Your task to perform on an android device: Open the Black Lotus app, I would like to listen to a personalized guided meditation to help me be productive throughout the day.
Image 0: 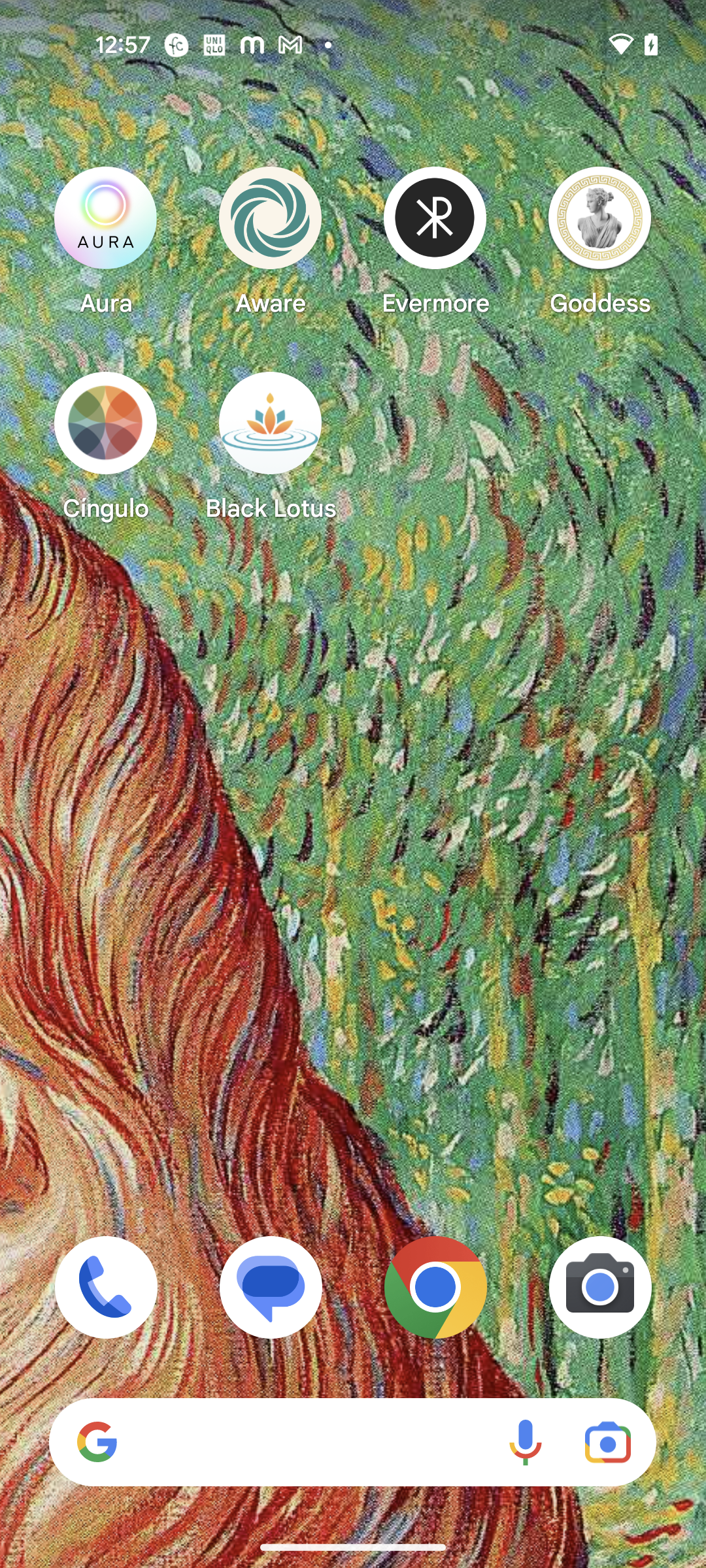
Open the Black Lotus app
Step 0: open app "Black Lotus"
Image 1: 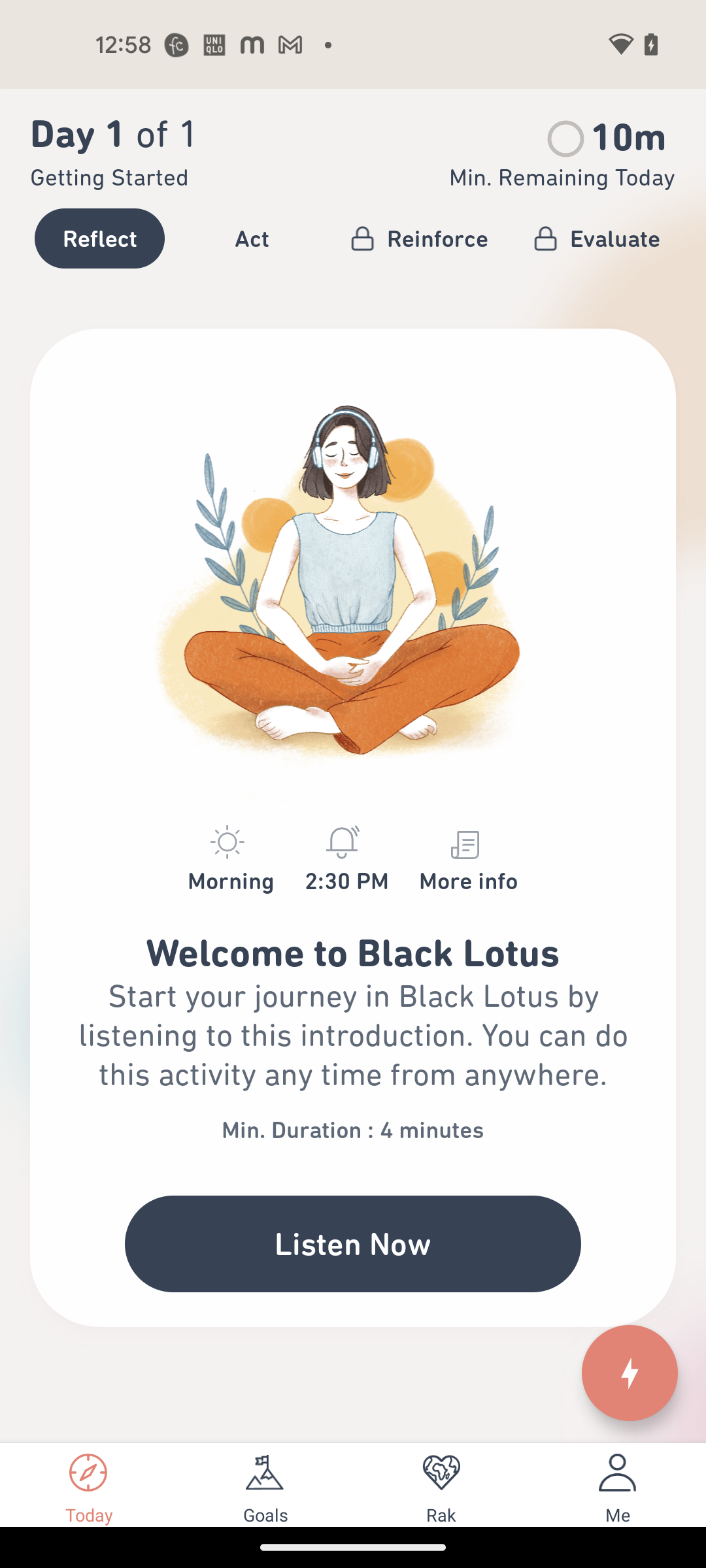
Click on the Listen Now button
Step 1: click (353, 1243)
Image 2: 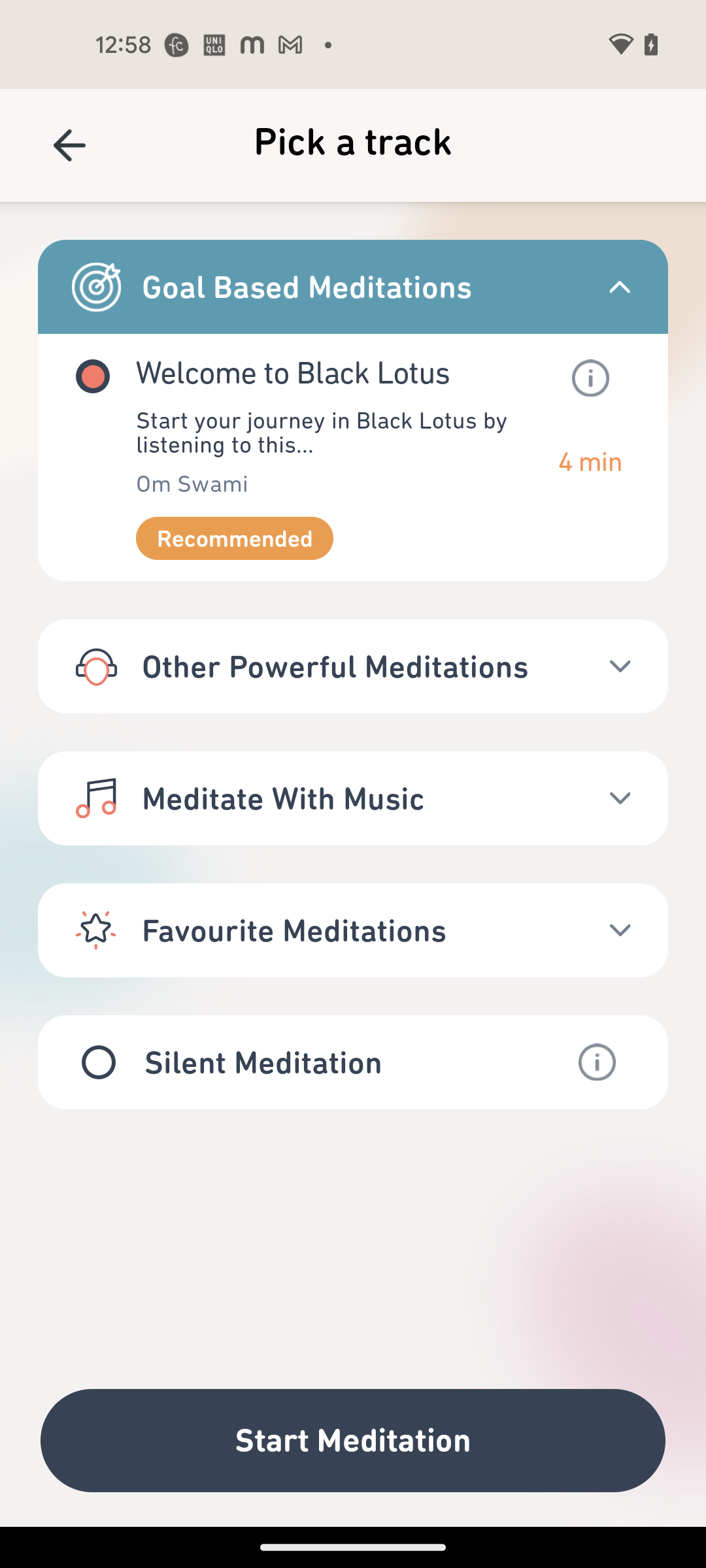
Click the Start Meditation button
Step 2: click (353, 1440)